Your task to perform on an android device: I want to search for a black M size Party Shirt from the Asos app.
Image 1: 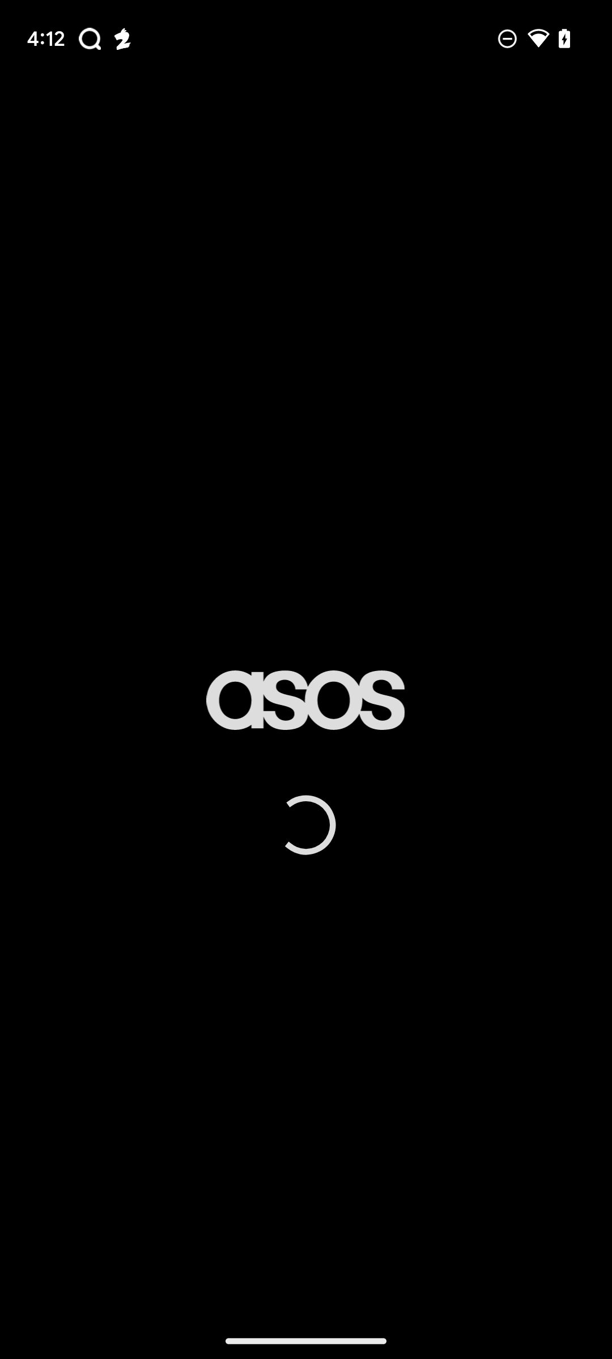
Open the Asos app.
Step 1: wait
Image 2: 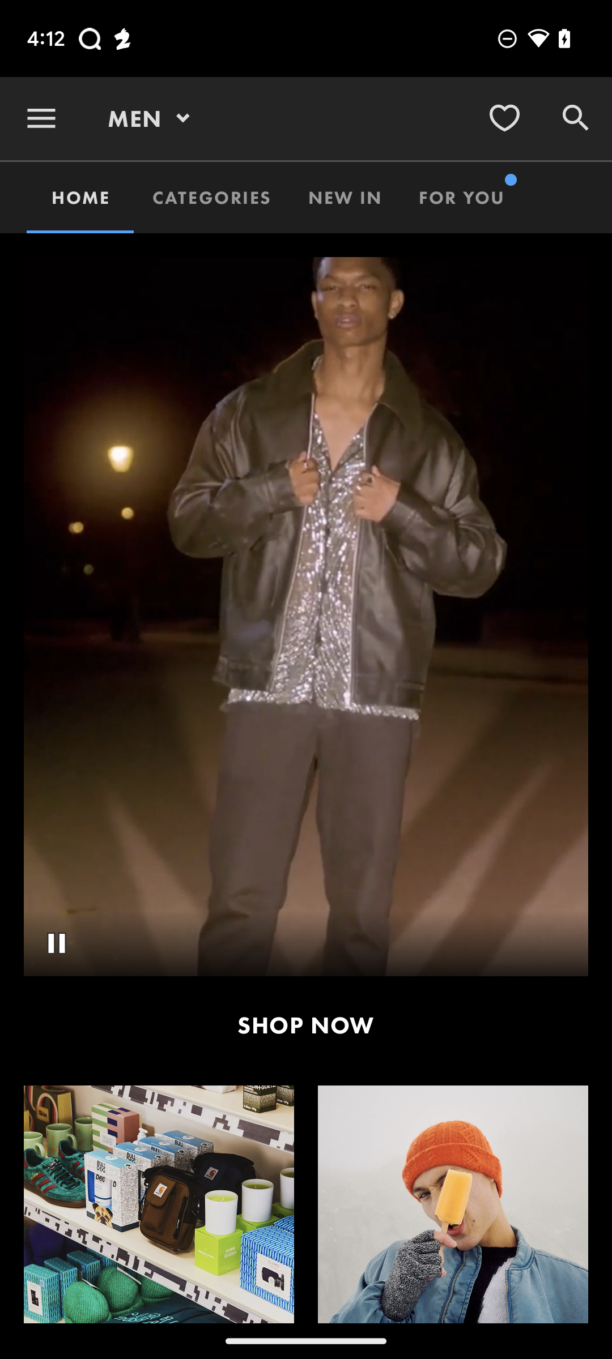
Click on the search icon on the top right side of the screen.
Step 2: click (576, 118)
Image 3: 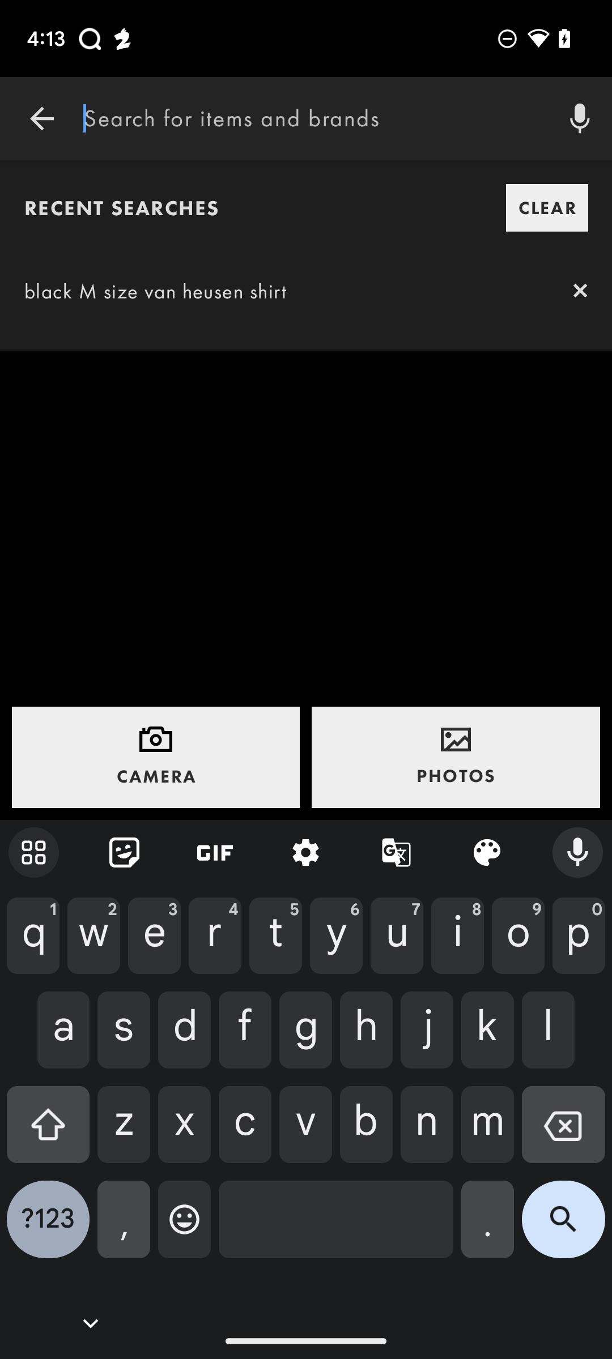
Enter Black M size Party shirt in the search bar.
Step 3: type "Black M size Party shirt"
Image 4: 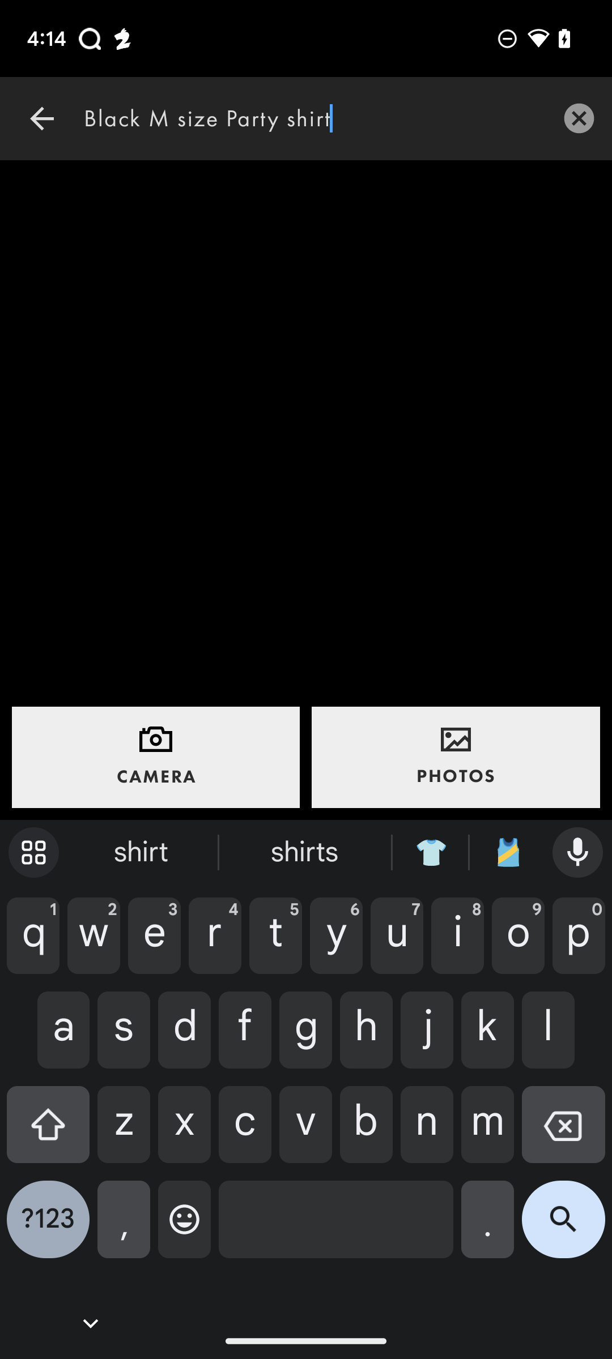
Click on the search icon on the bottom right side of the screen.
Step 4: click (563, 1228)